Your task to perform on an android device: I'm tired of the antiquated look, therefore it's time for a change. Select the trainers filter from the product type using the ASOS app.
Image 0: 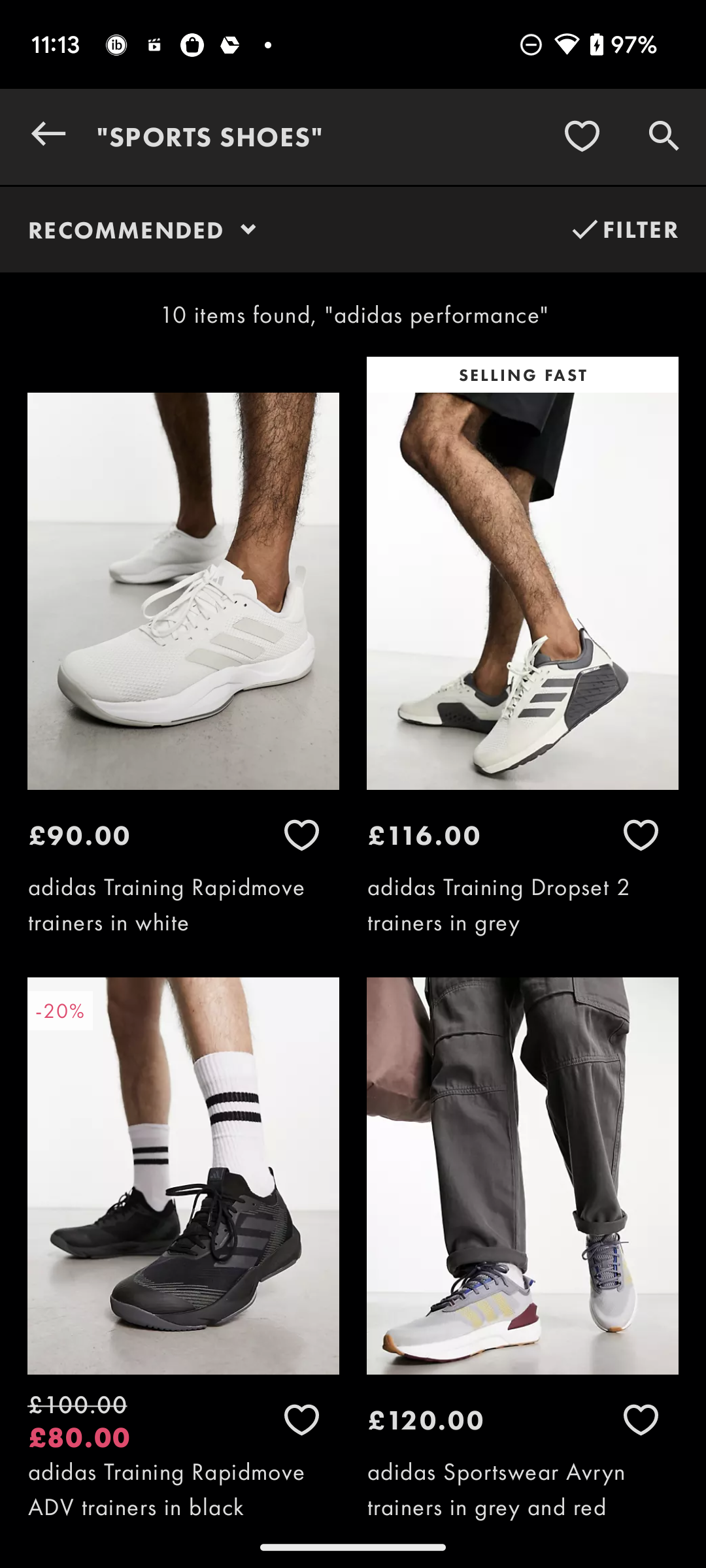
Click on the FILTER at the top right corner of the screen
Step 0: click (623, 229)
Image 1: 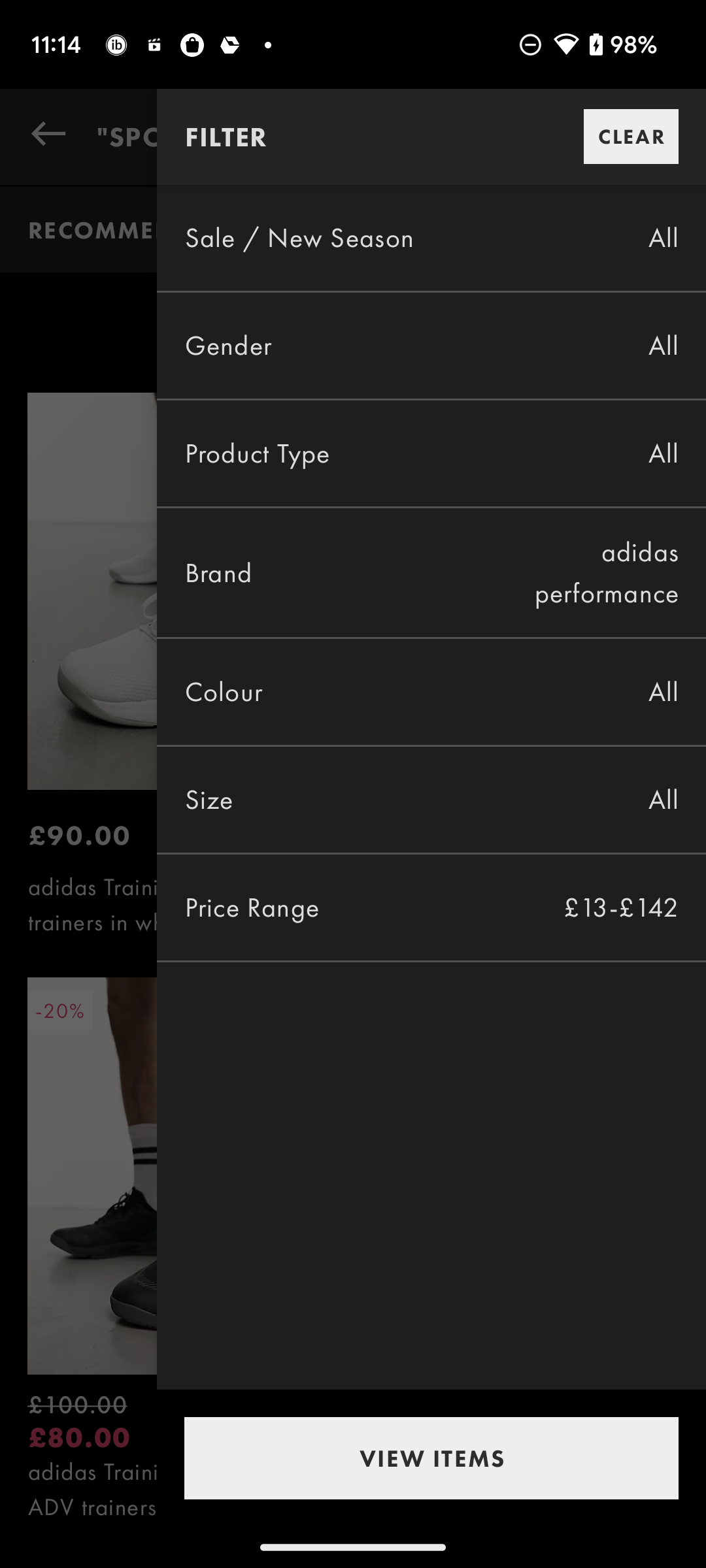
Click on Product Type Filter
Step 1: click (257, 453)
Image 3: 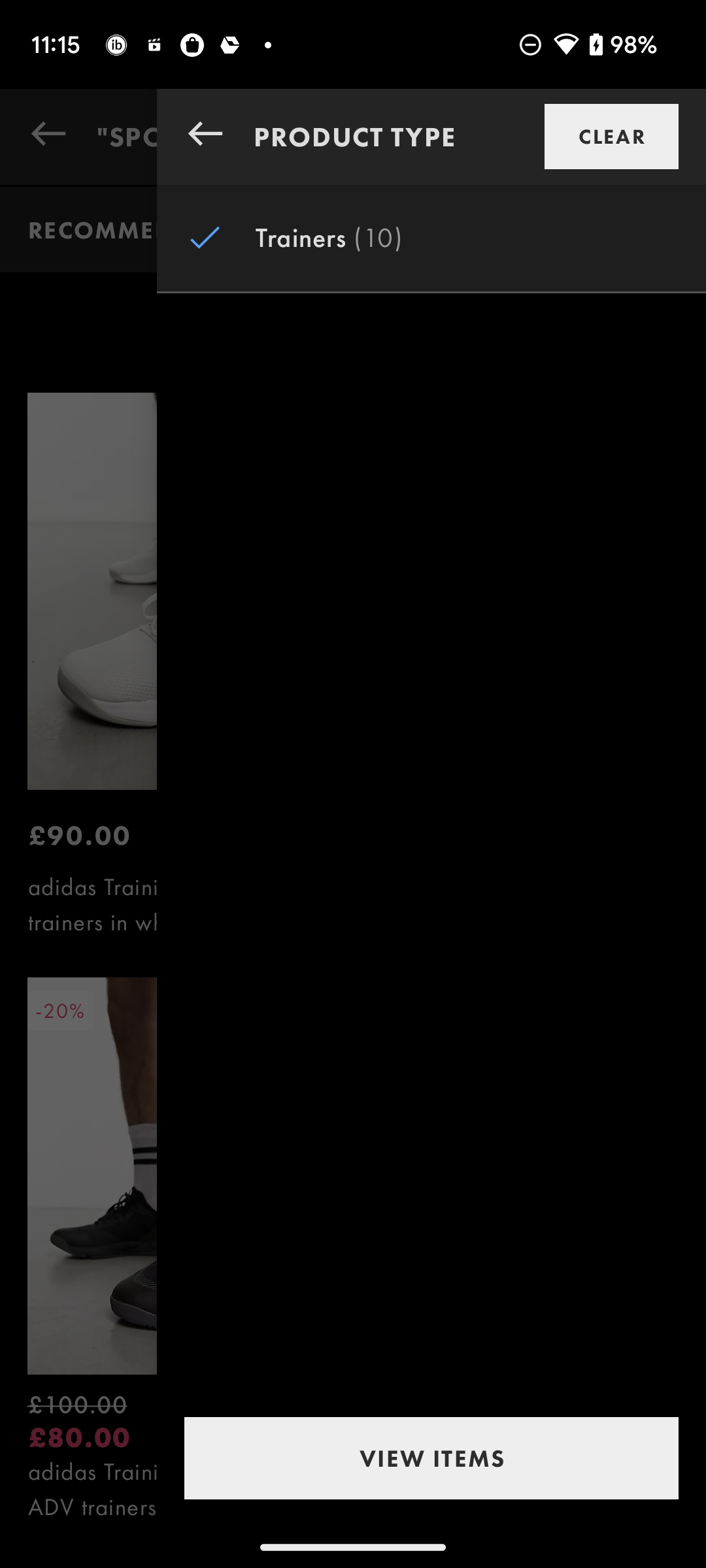
Click on VIEW ITEMS at the bottom of the screen
Step 3: click (522, 1489)